Your task to perform on an android device: Edit the document with the Title as A1-Docx-20.docx, Change the pharse simple meeting with a client in Tokyo regarding designs at 9:00 am in the morning in the Docx-All-in-one app. 
Image 0: 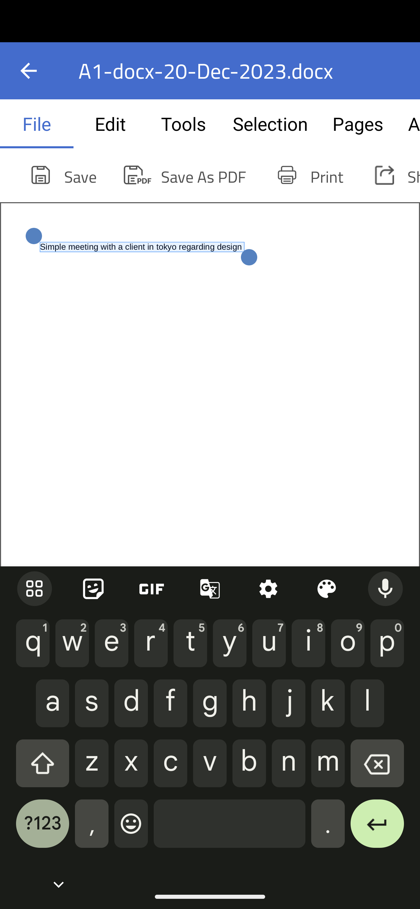
Type simple meeting with a client in Tokyo regarding designs at 9:00 am in the morning in the body
Step 0: type "simple meeting with a client in Tokyo regarding designs at 9:00 am in the morning."